Your task to perform on an android device: The yoga session has been cancelled due to weather conditions. Delete the yoga session note in the Keep Notes app.
Image 1: 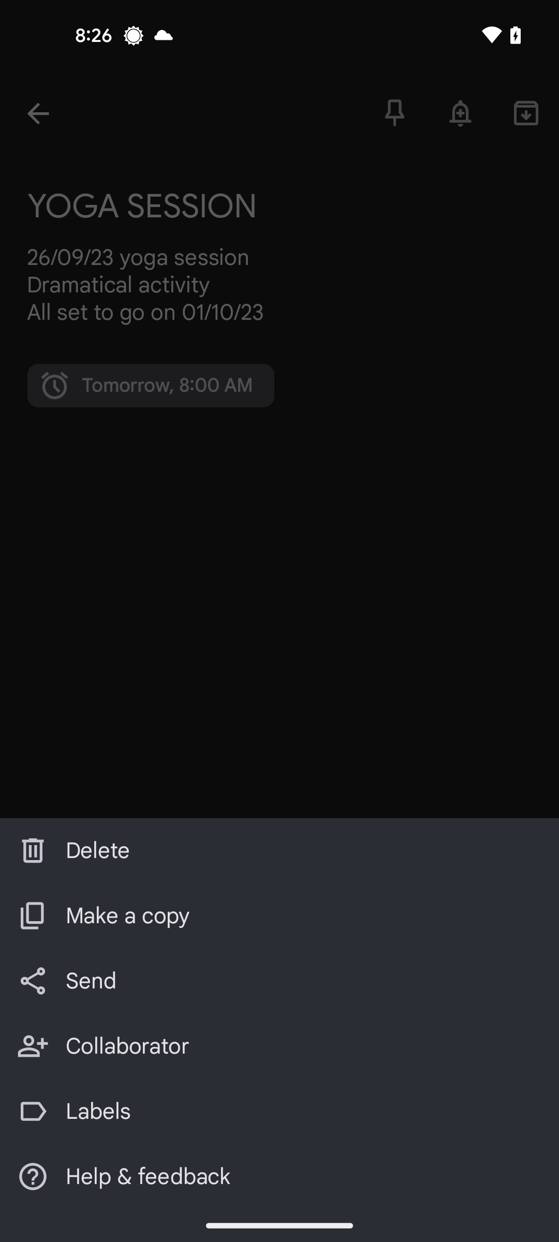
Click on the Delete button at the bottom right corner of the screen
Step 1: click (98, 851)